Your task to perform on an android device: On the Fit app, show me the progress of my daily workout.
Image 0: 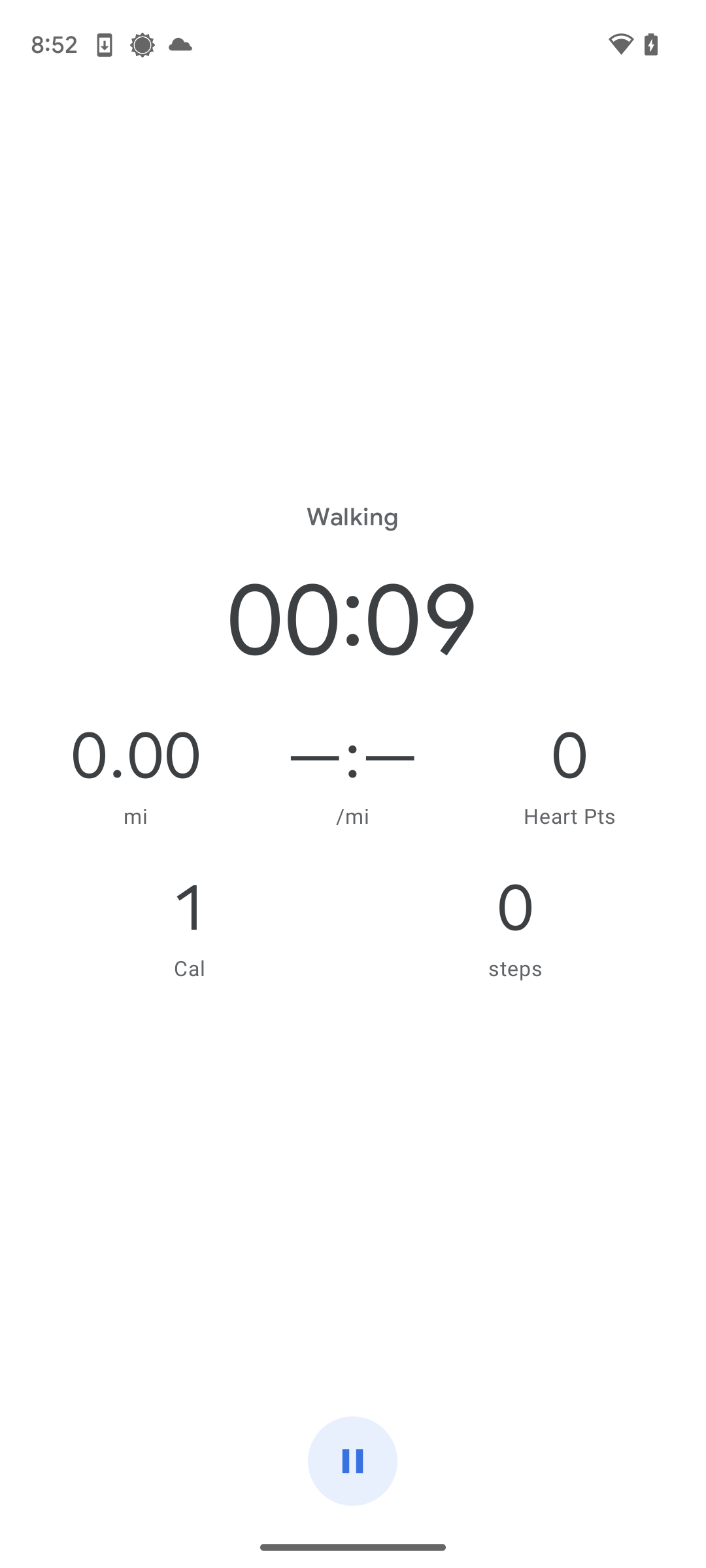
Go back to the home screen of the app.
Step 0: press back button
Image 1: 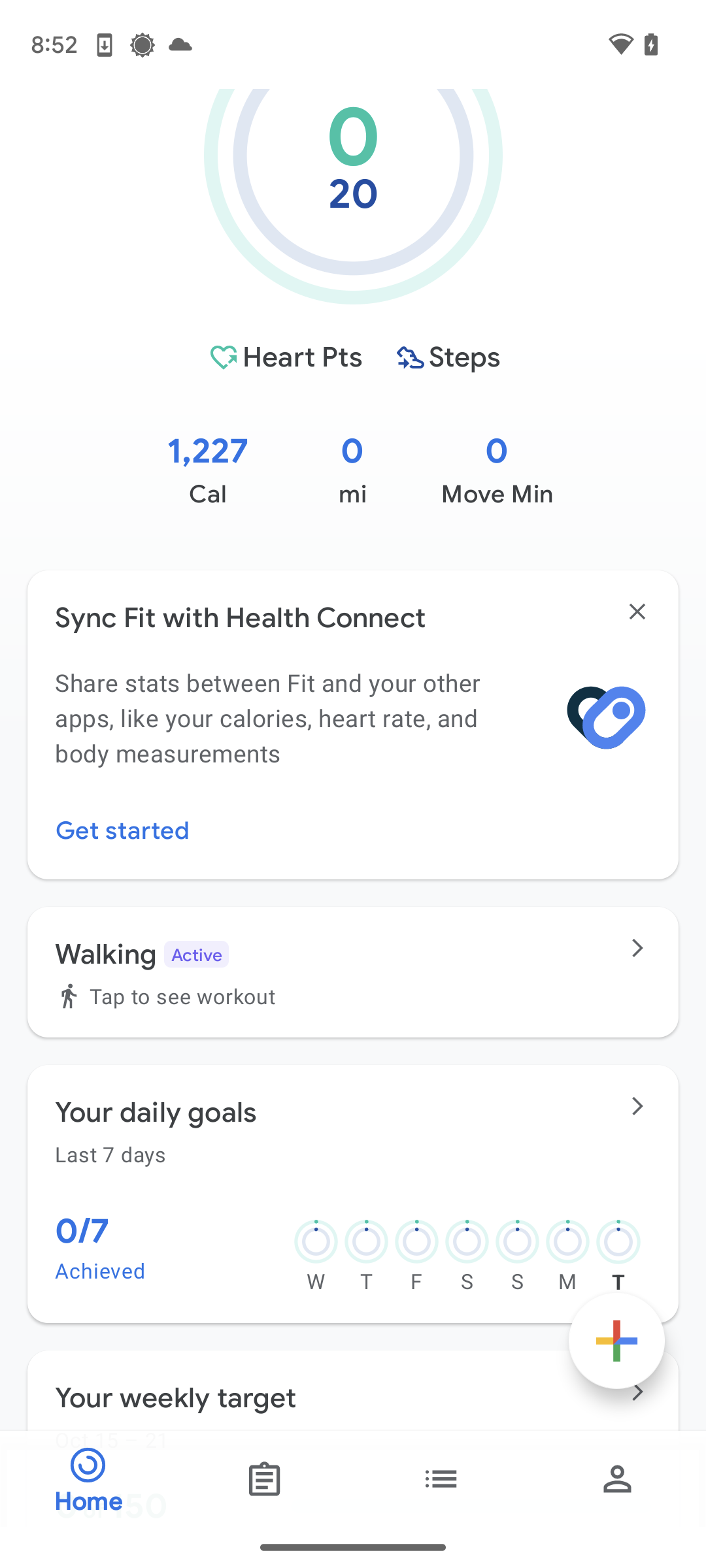
At the top of the screen click on the steps count.
Step 1: click (353, 193)
Image 2: 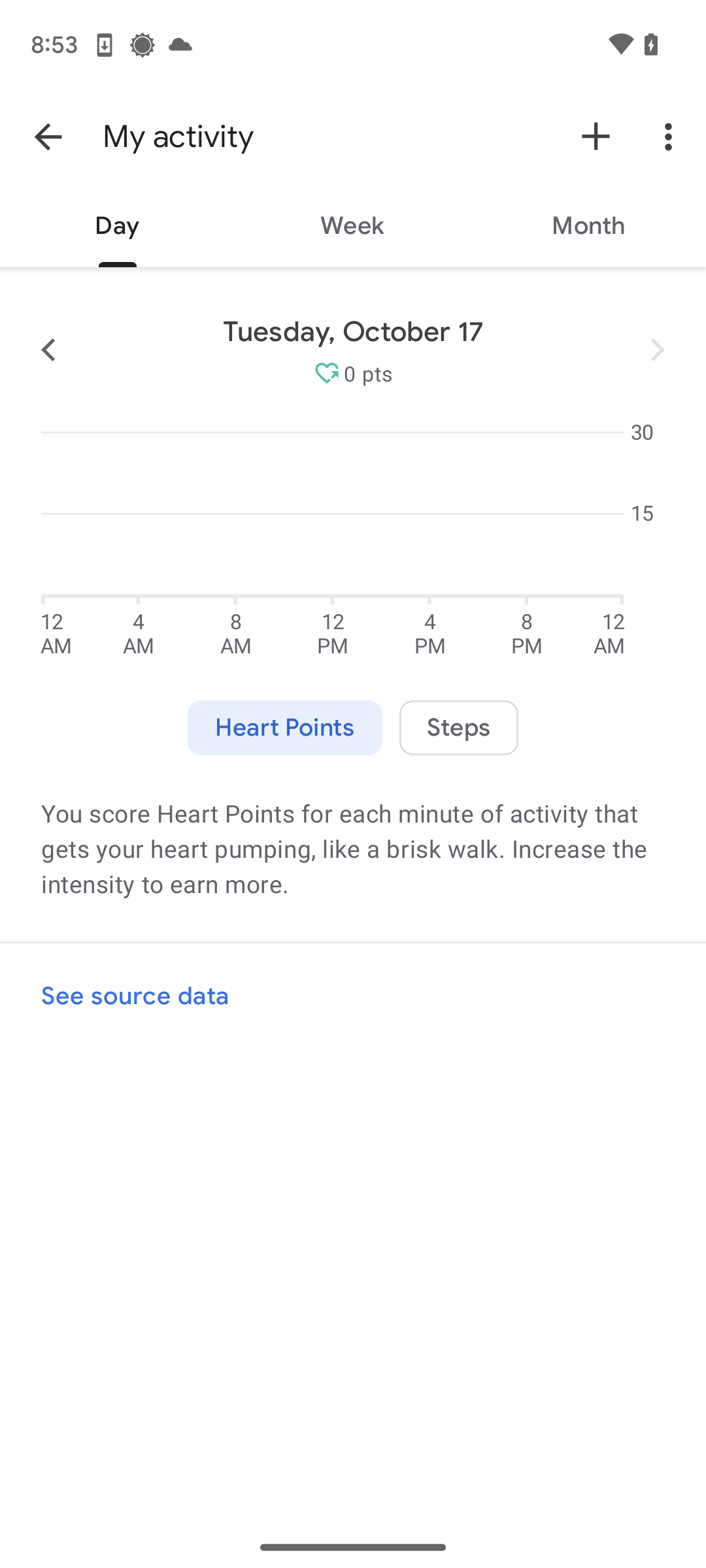
At the top of the screen click on the steps count.
Step 2: wait